Your task to perform on an android device: I am going to change my phone but before that I wanted to remove all my Gmail data from my phone , Sign out of the Gmail app 
Image 0: 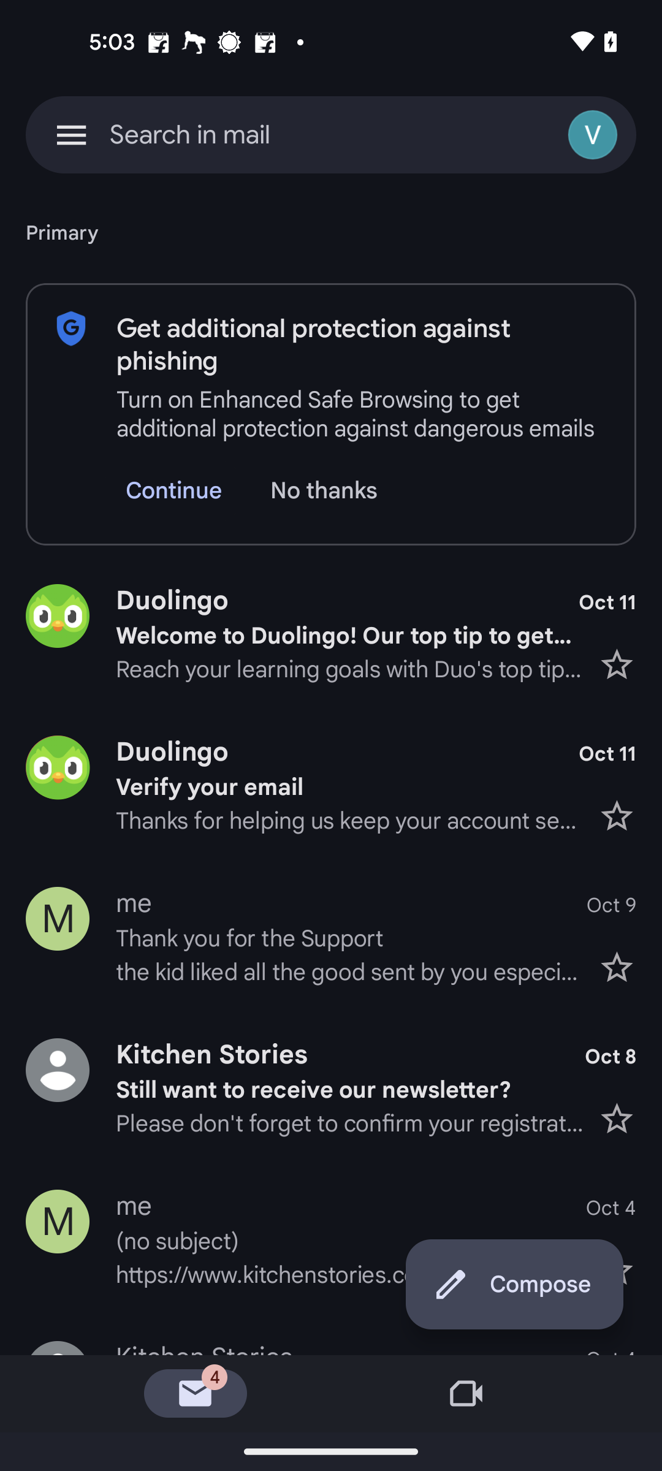
Click on the profile icon V
Step 0: click (595, 134)
Image 1: 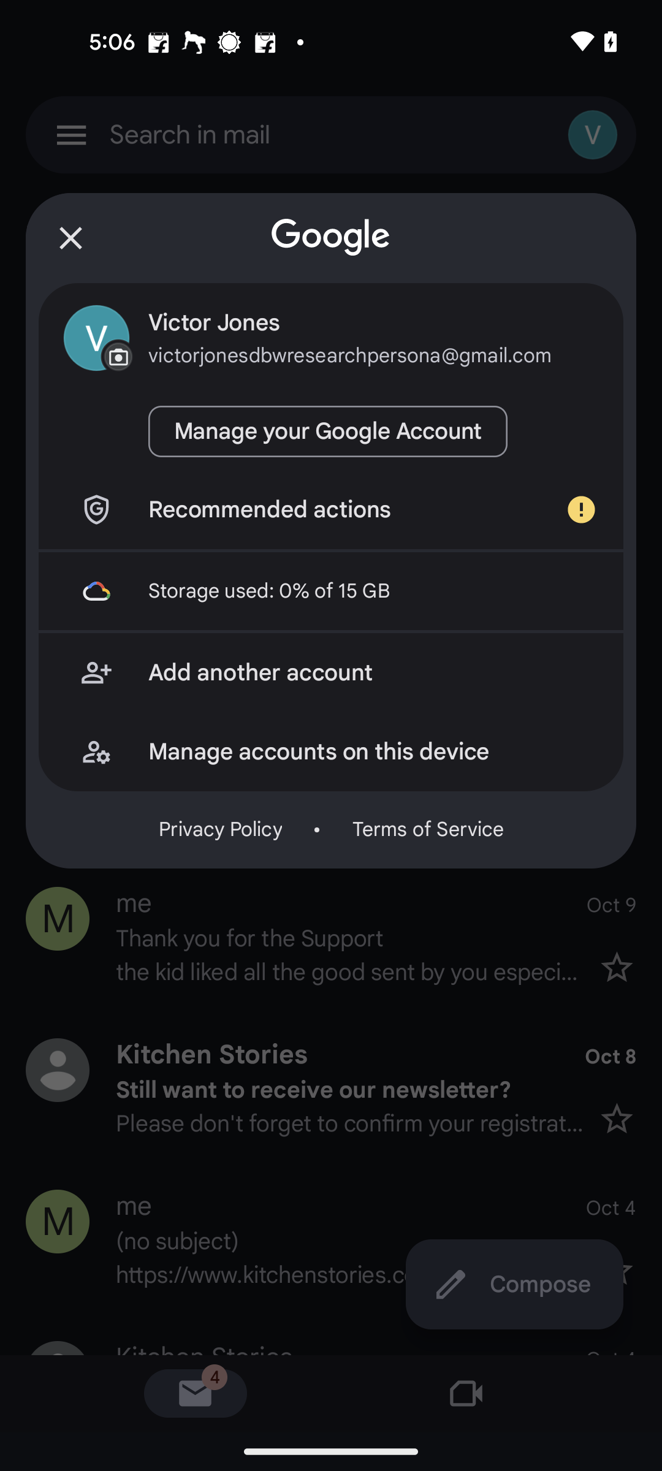
Click on the Manage accounts on this device 
Step 1: click (373, 751)
Image 2: 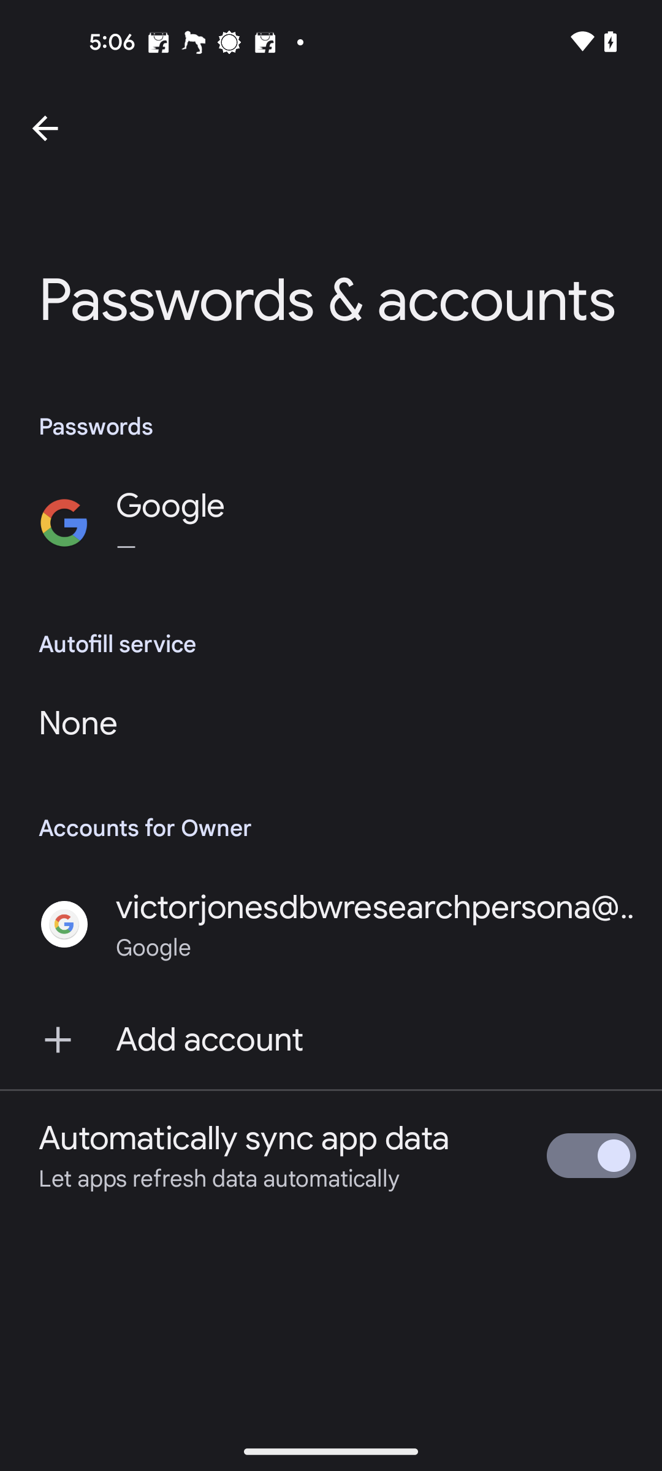
Click on the victorjonesdbwresearchpersona@gmail.com
Step 2: click (376, 907)